Your task to perform on an android device: Go to the settings in the weather radar app and turn on the weather alert notification for berlin 
Image 0: 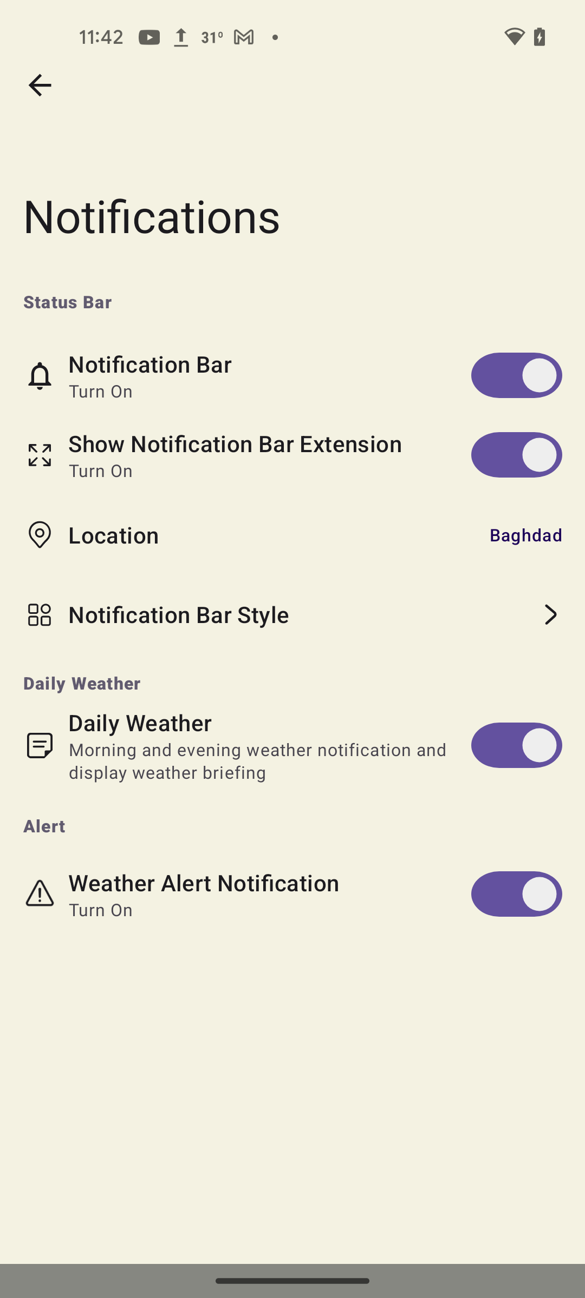
open weather radar app
Step 0: open app "Weather&Radar"
Image 1: 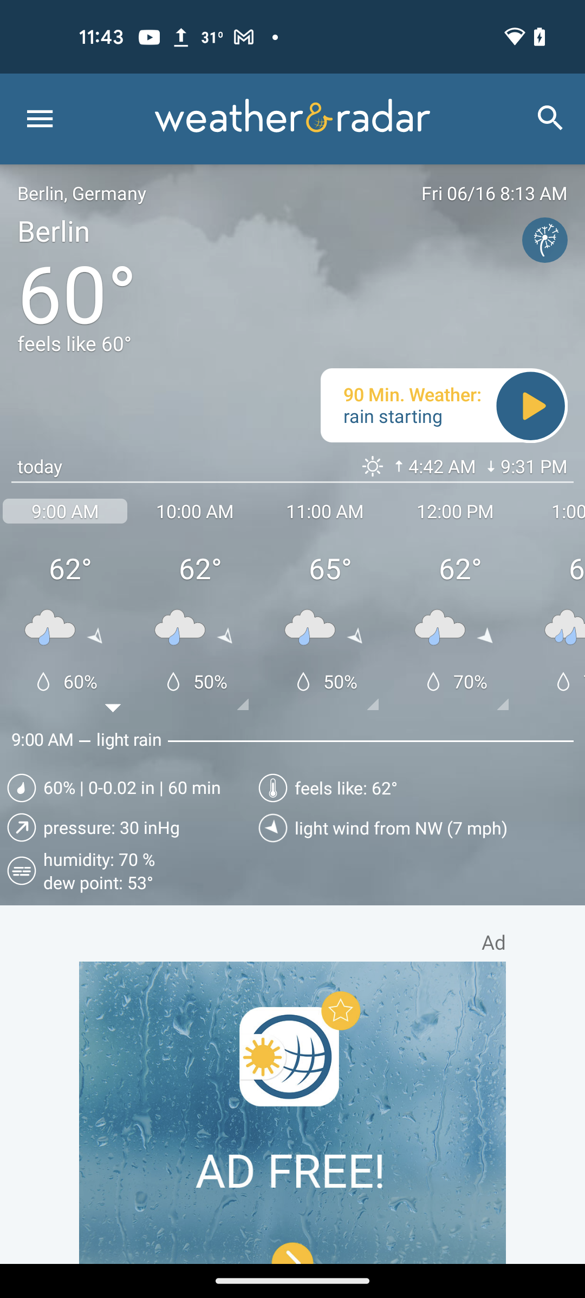
Click on the three vertical lines at the top left corner of the screen 
Step 1: click (39, 118)
Image 2: 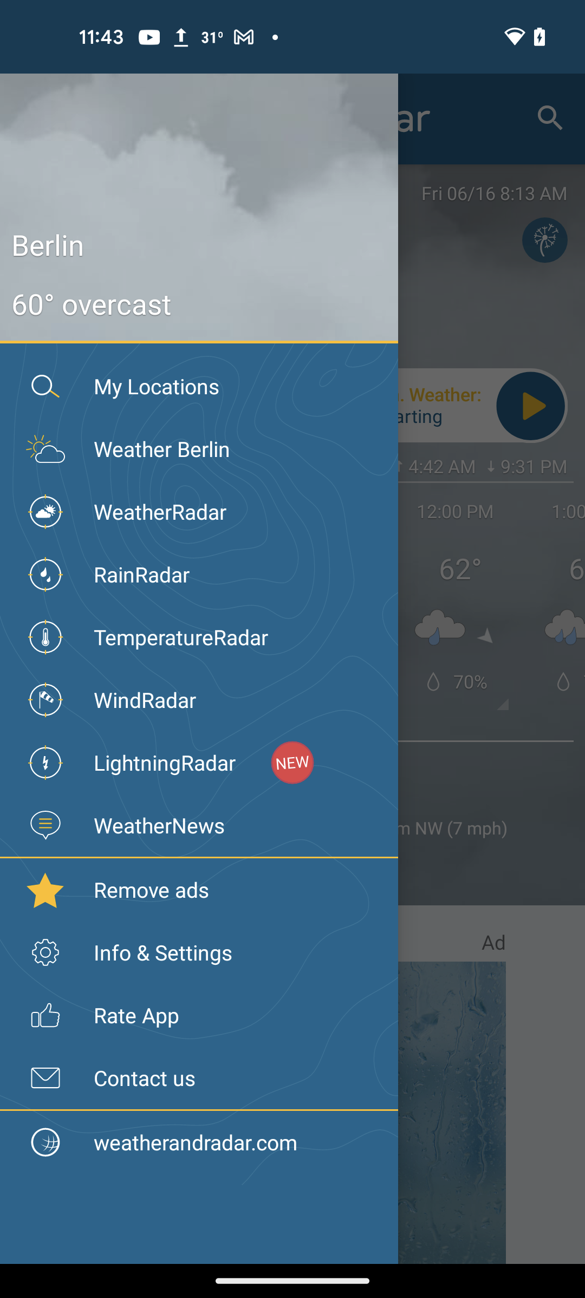
Go to the info & setting option 
Step 2: click (168, 952)
Image 3: 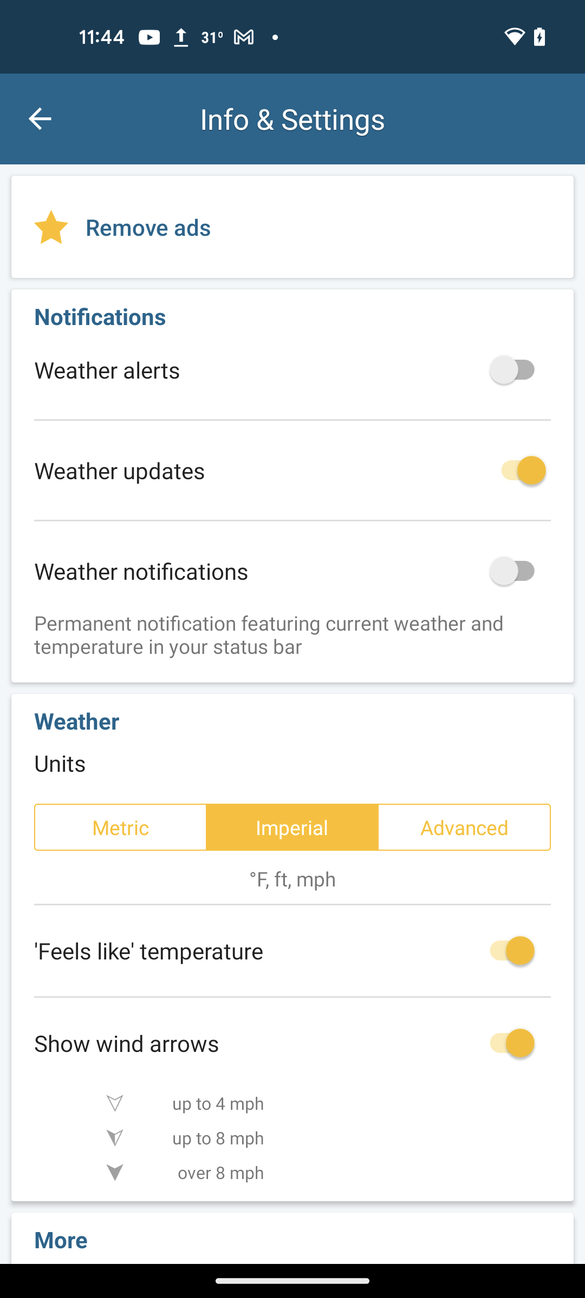
Turn on the weather alert notification "
Step 3: click (529, 369)